Your task to perform on an android device: Look for a new Apple MacBook Pro laptop on the Moglix app since I need one and my old one isn't working.
Image 0: 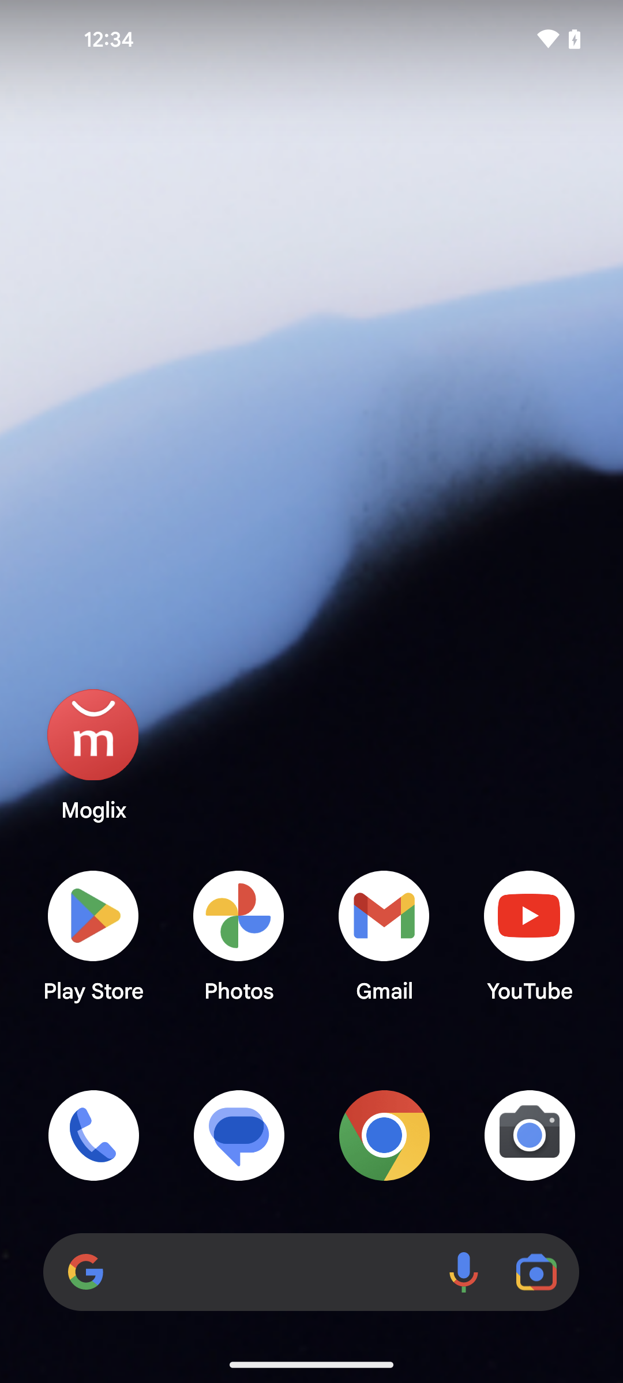
open the Moglix app
Step 0: open app "Moglix"
Image 1: 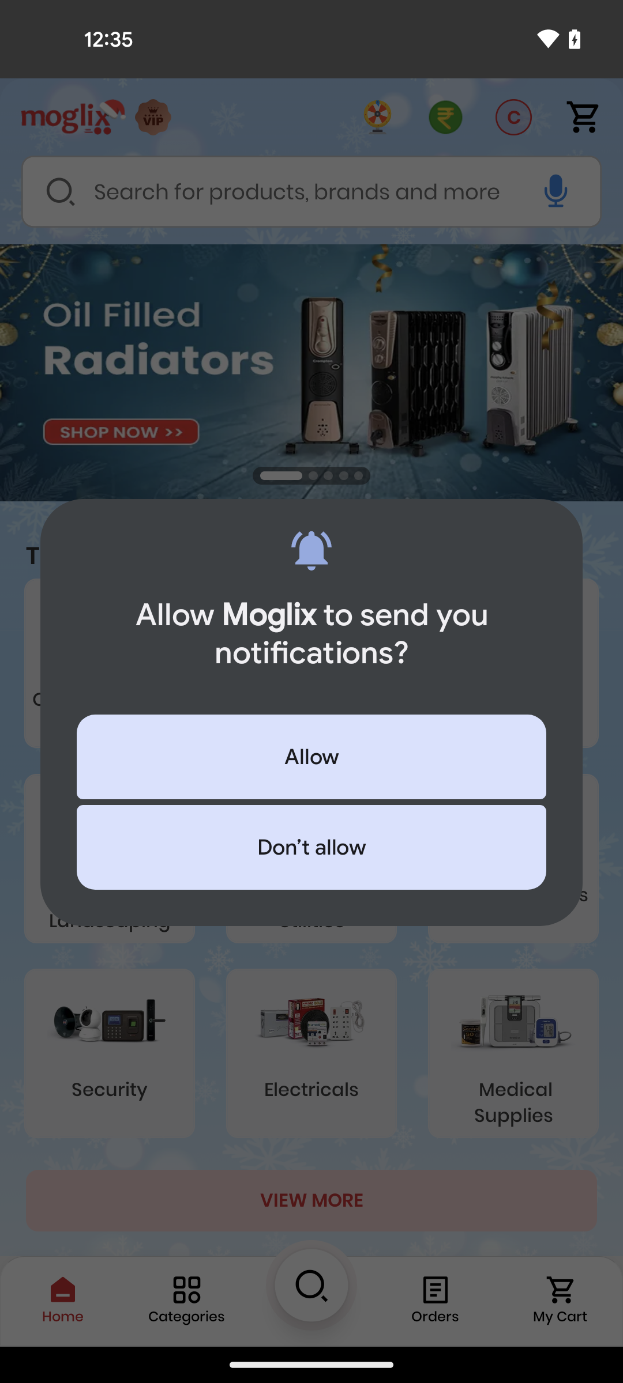
click on Allow
Step 1: click (311, 757)
Image 2: 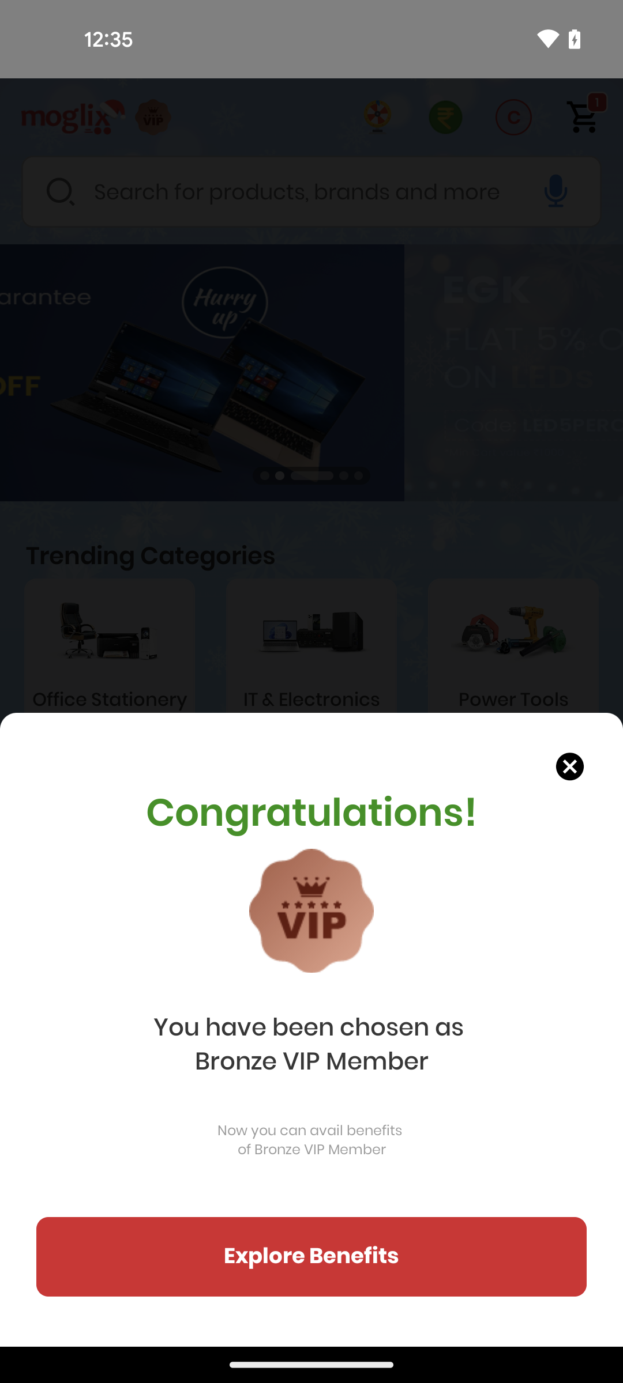
click on close icon
Step 2: click (569, 765)
Image 3: 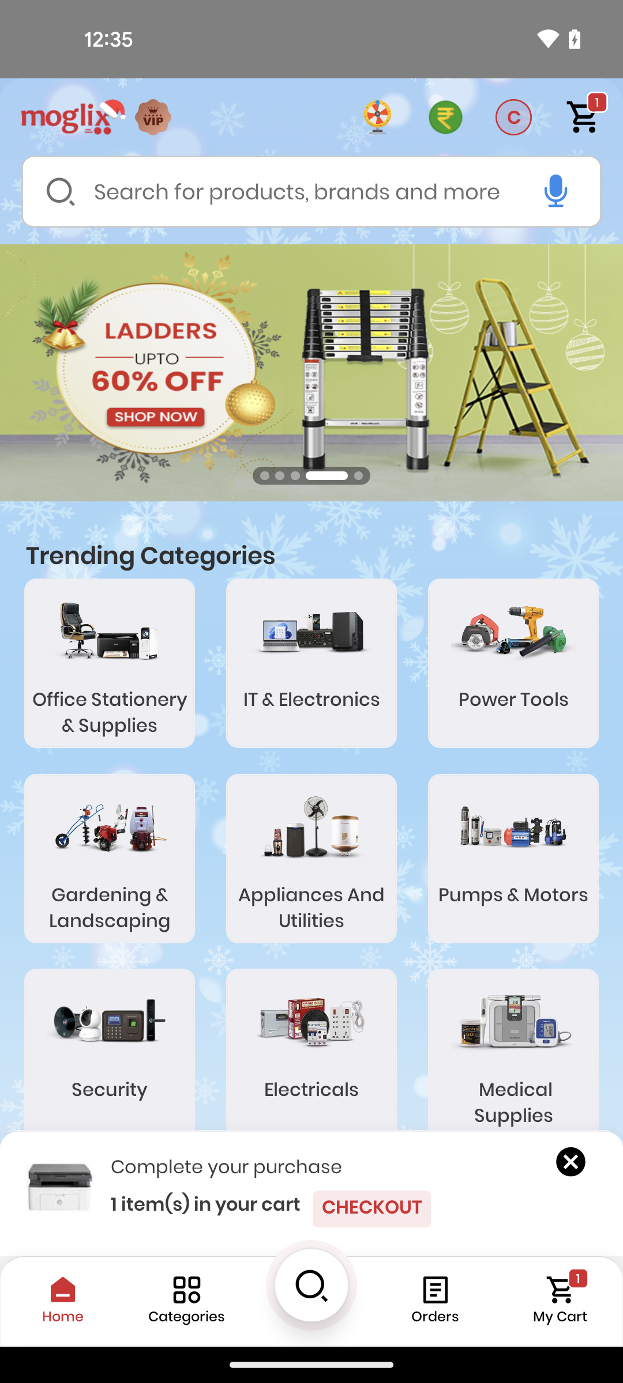
click on search bar
Step 3: click (291, 191)
Image 4: 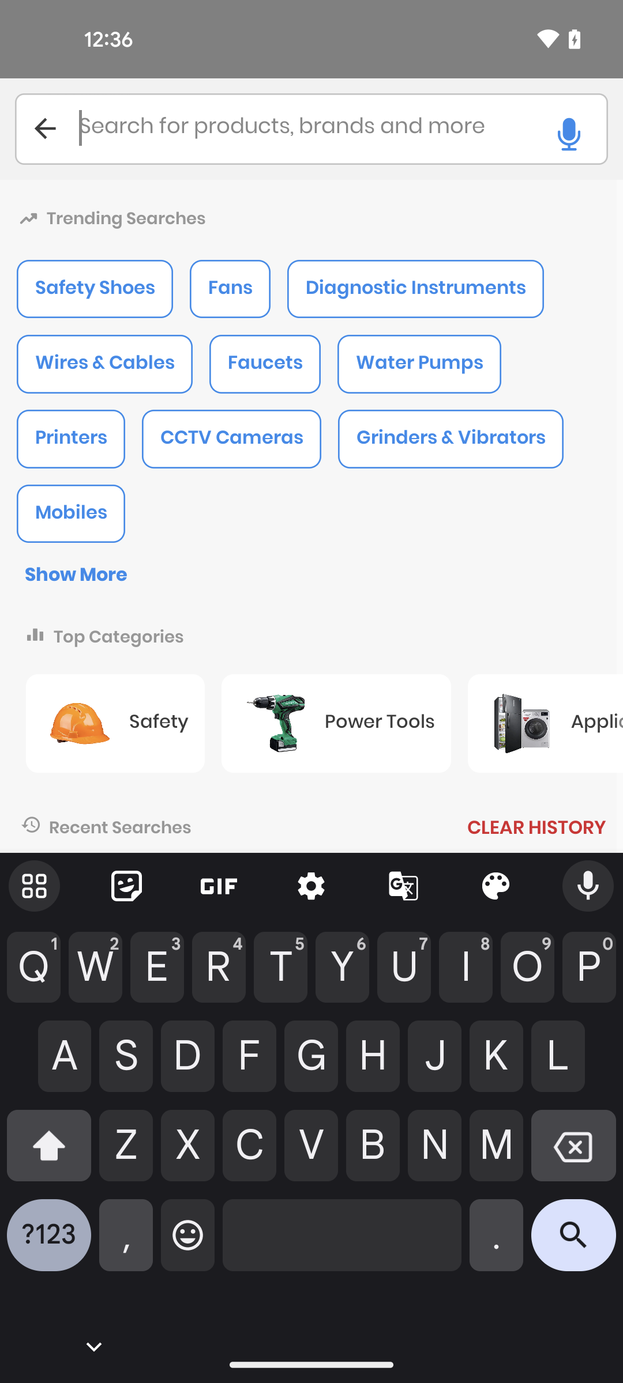
type Apple MacBook Pro Laptop
Step 4: type "Apple MacBook Pro Laptop"
Image 5: 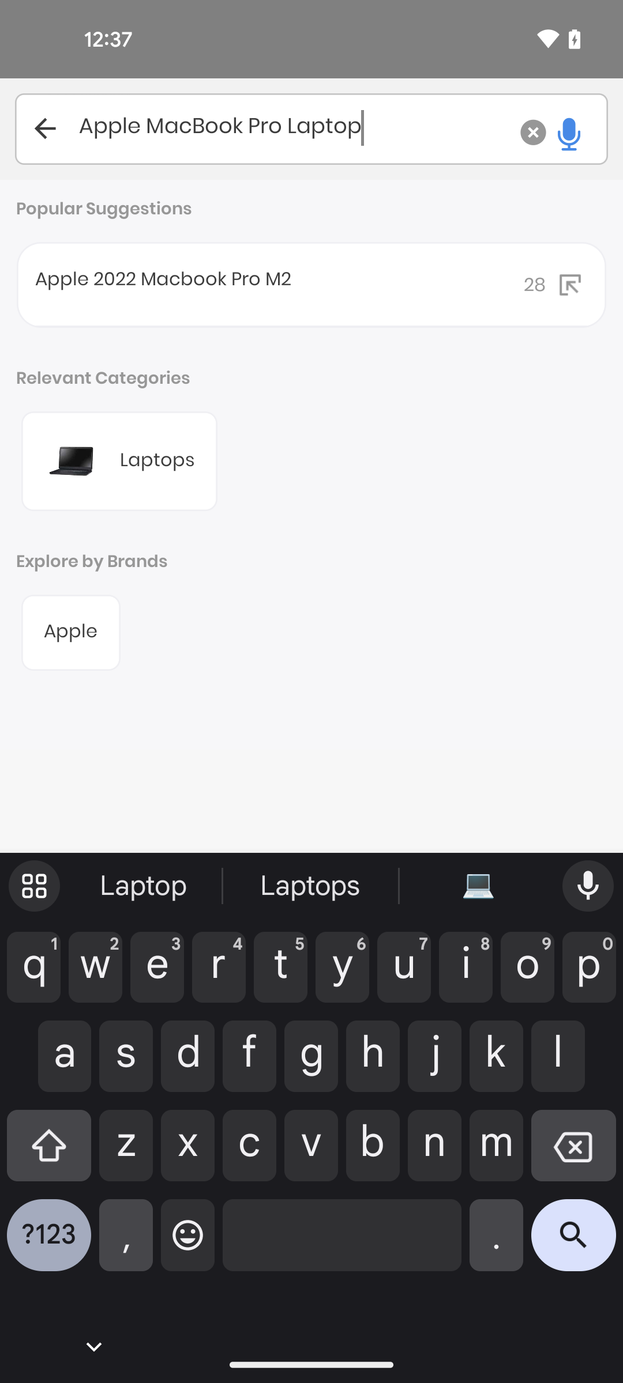
click on search icon
Step 5: click (573, 1244)
Image 6: 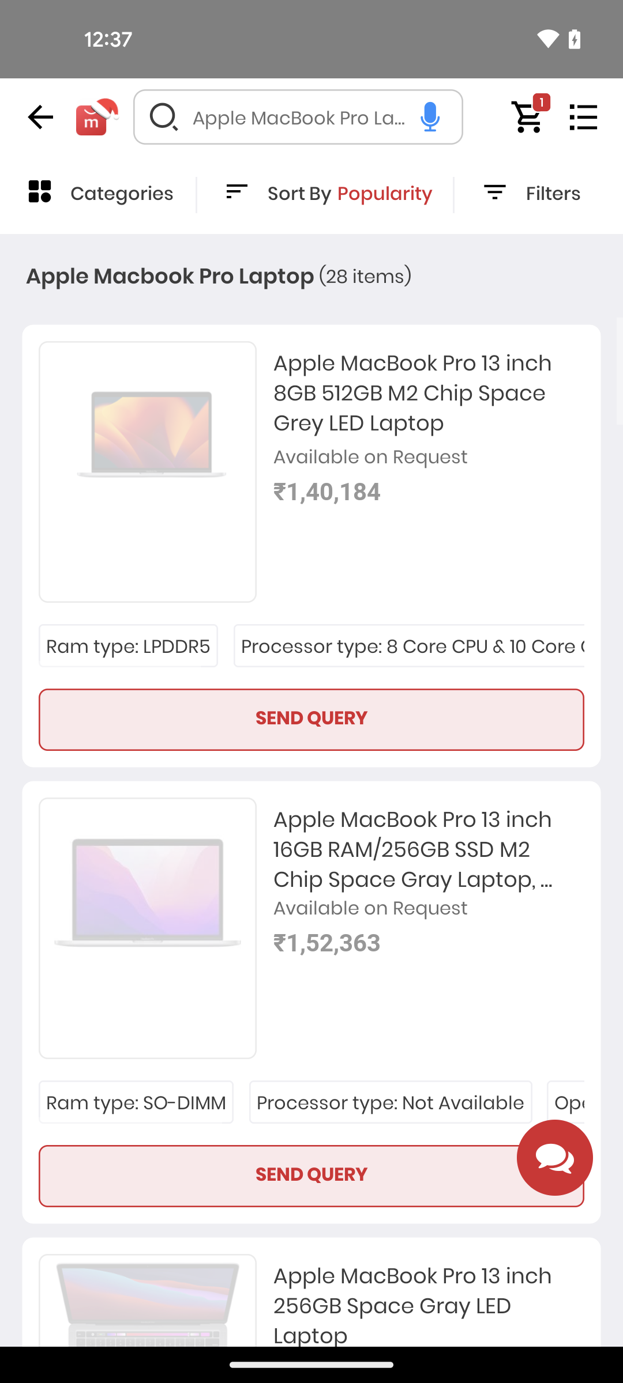
click on search icon
Step 6: wait